Your task to perform on an android device: Search for track shoes in nature in the filter option on Decathlon.
Image 0: 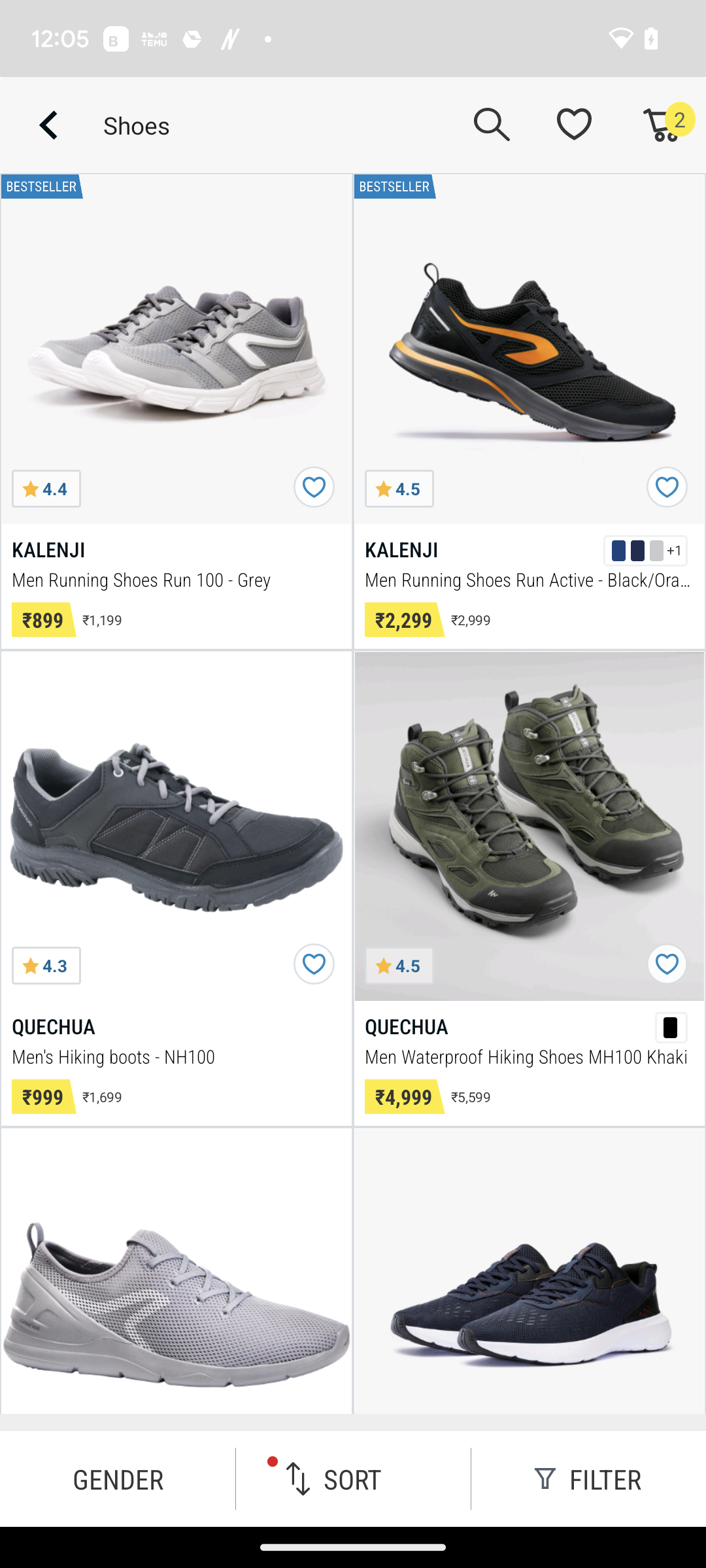
Click on filter at the bottom right corner of the screen.
Step 0: click (582, 1505)
Image 1: 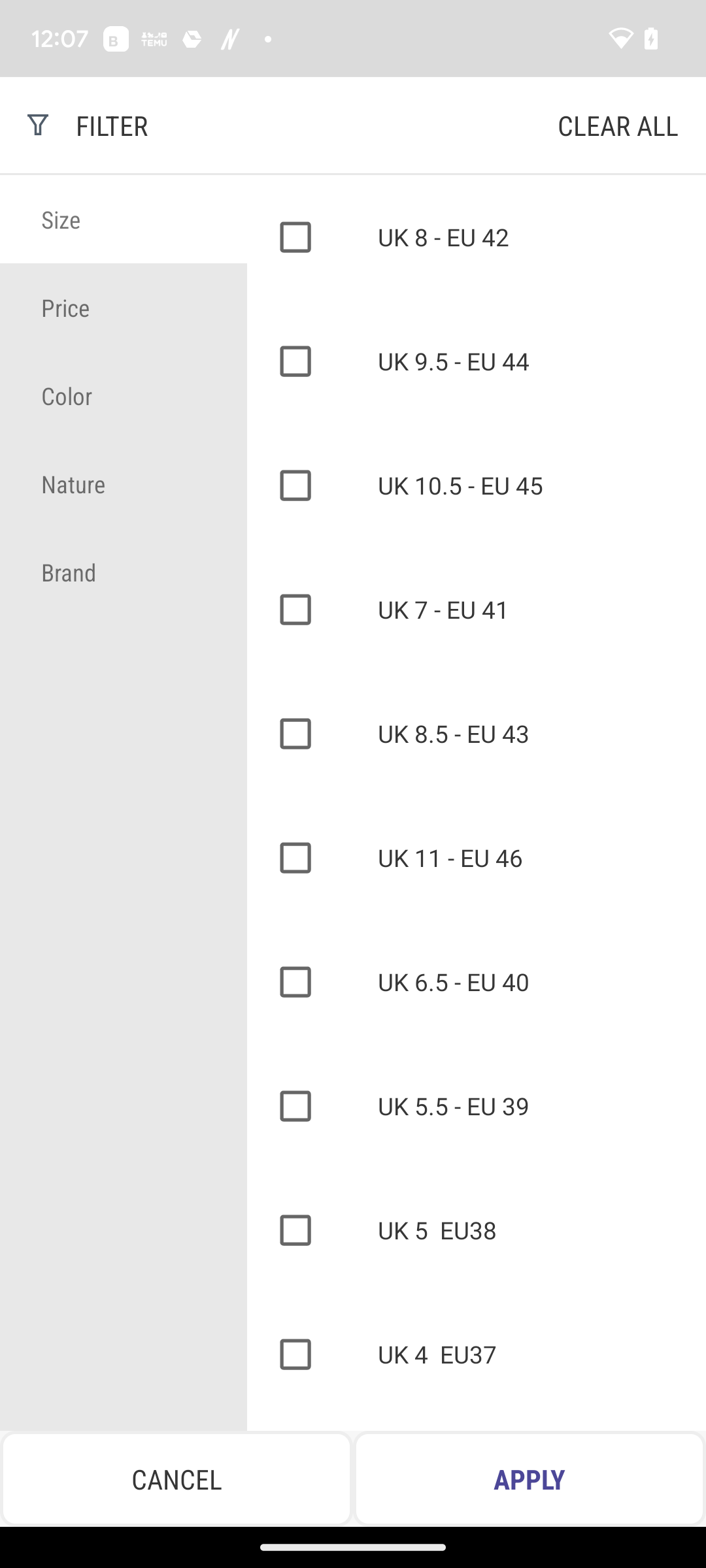
Click on nature on the left side of the screen.
Step 1: click (73, 483)
Image 2: 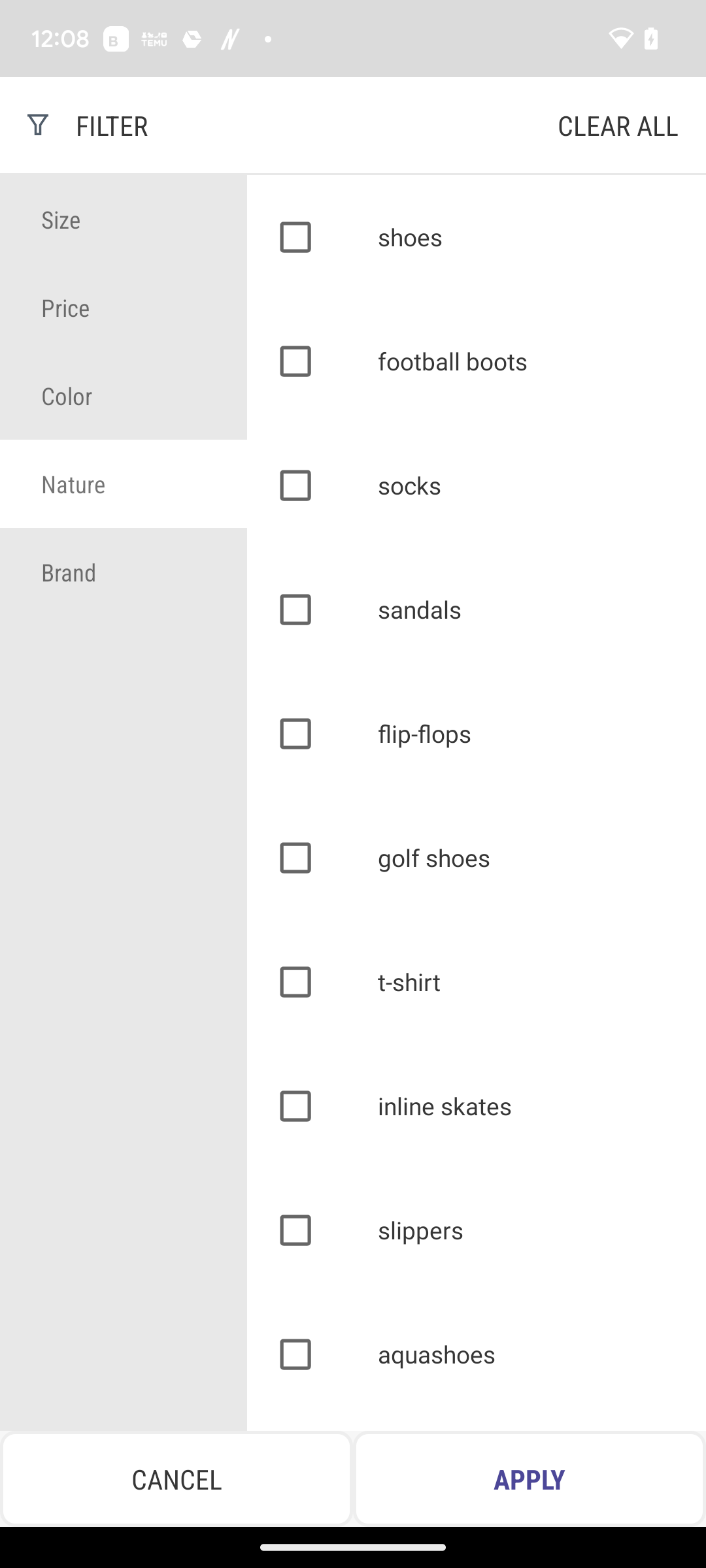
Scroll up
Step 2: scroll down
Image 3: 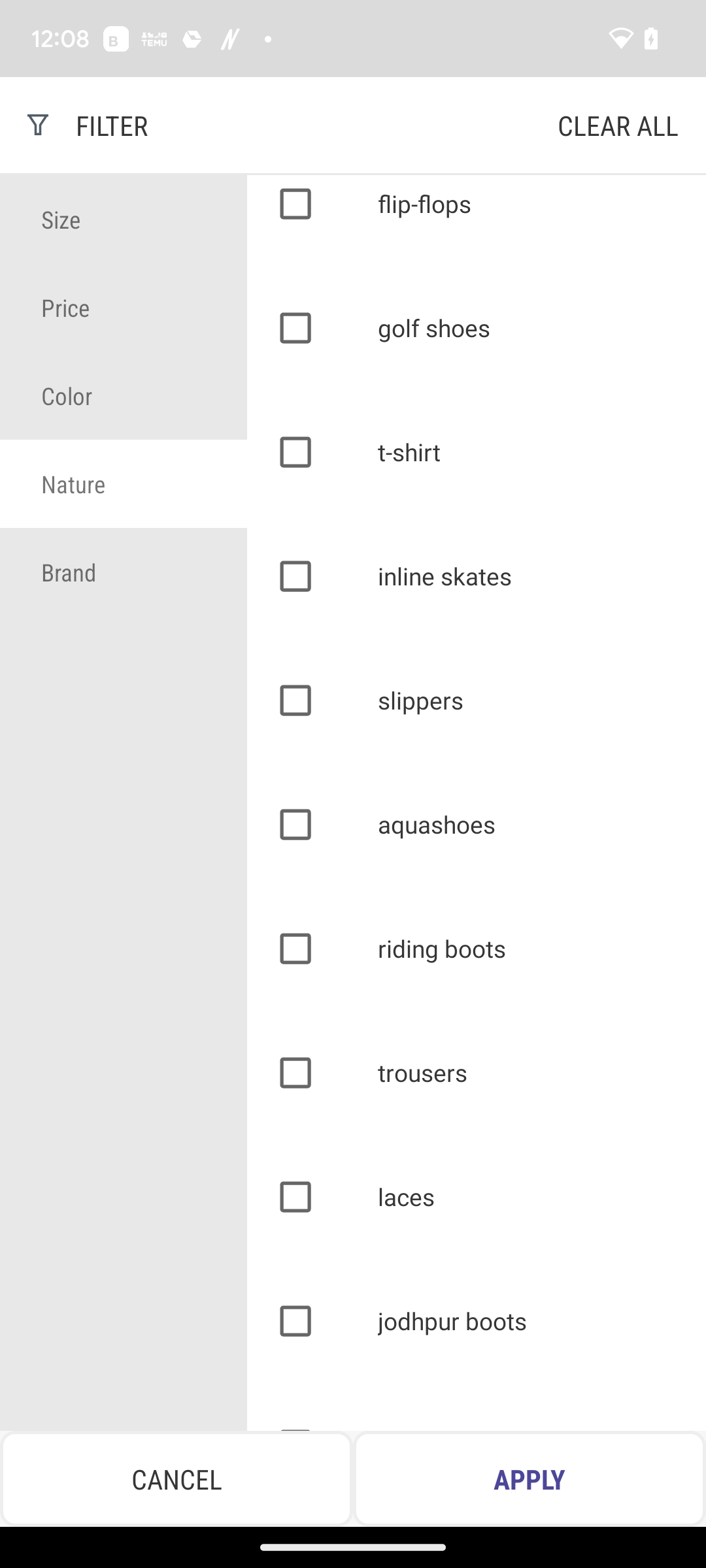
Scroll up
Step 3: scroll down
Image 4: 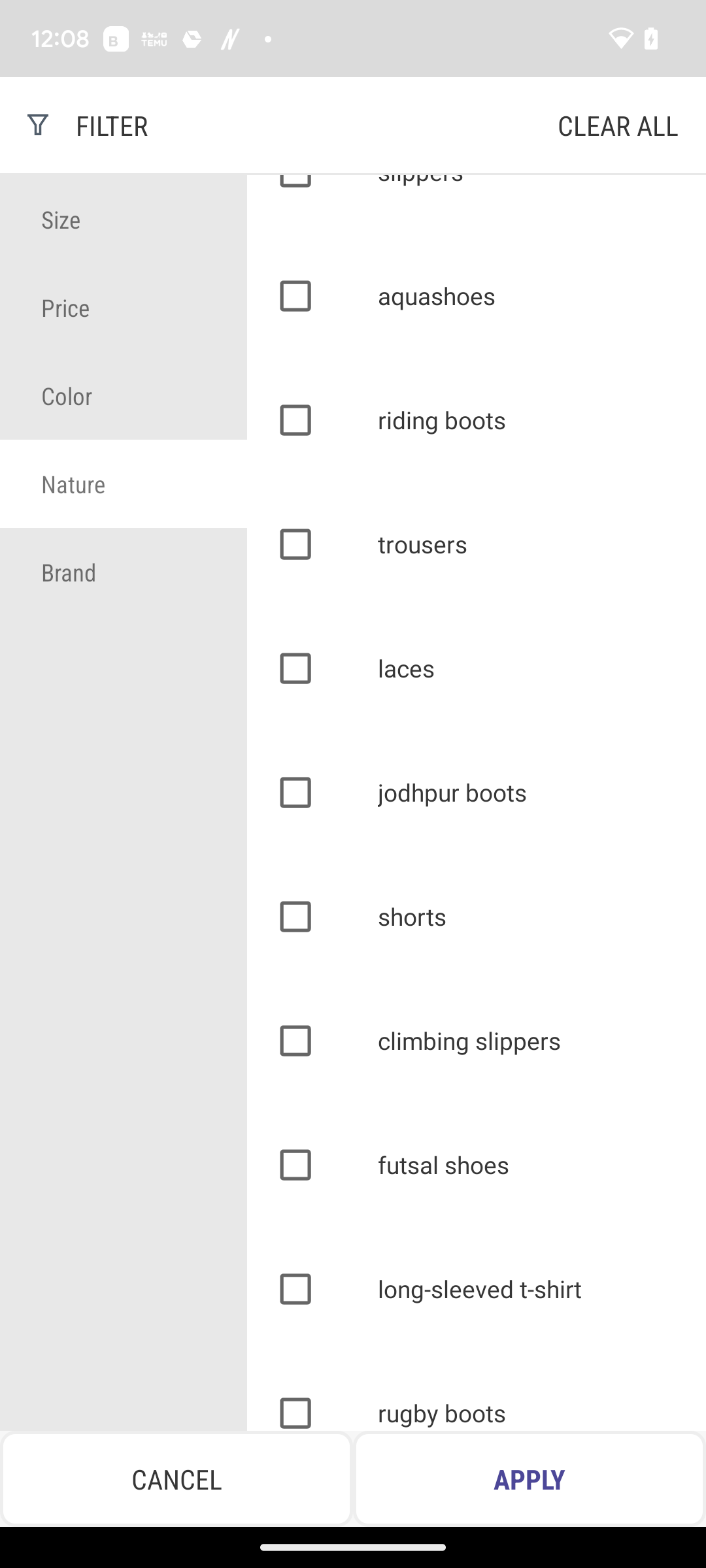
Scroll up
Step 4: scroll down
Image 5: 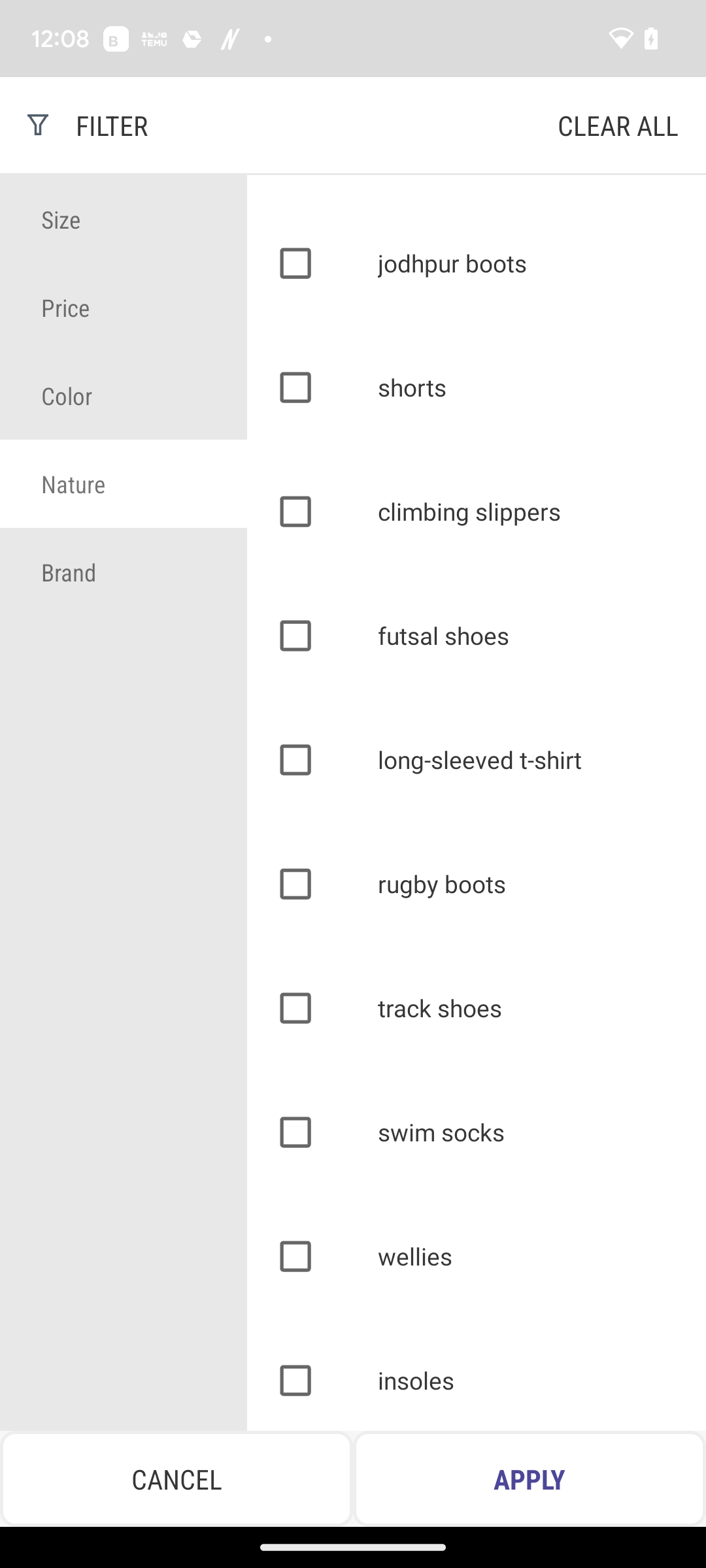
Click on track shoes in the middle of the screen.
Step 5: click (428, 1007)
Image 6: 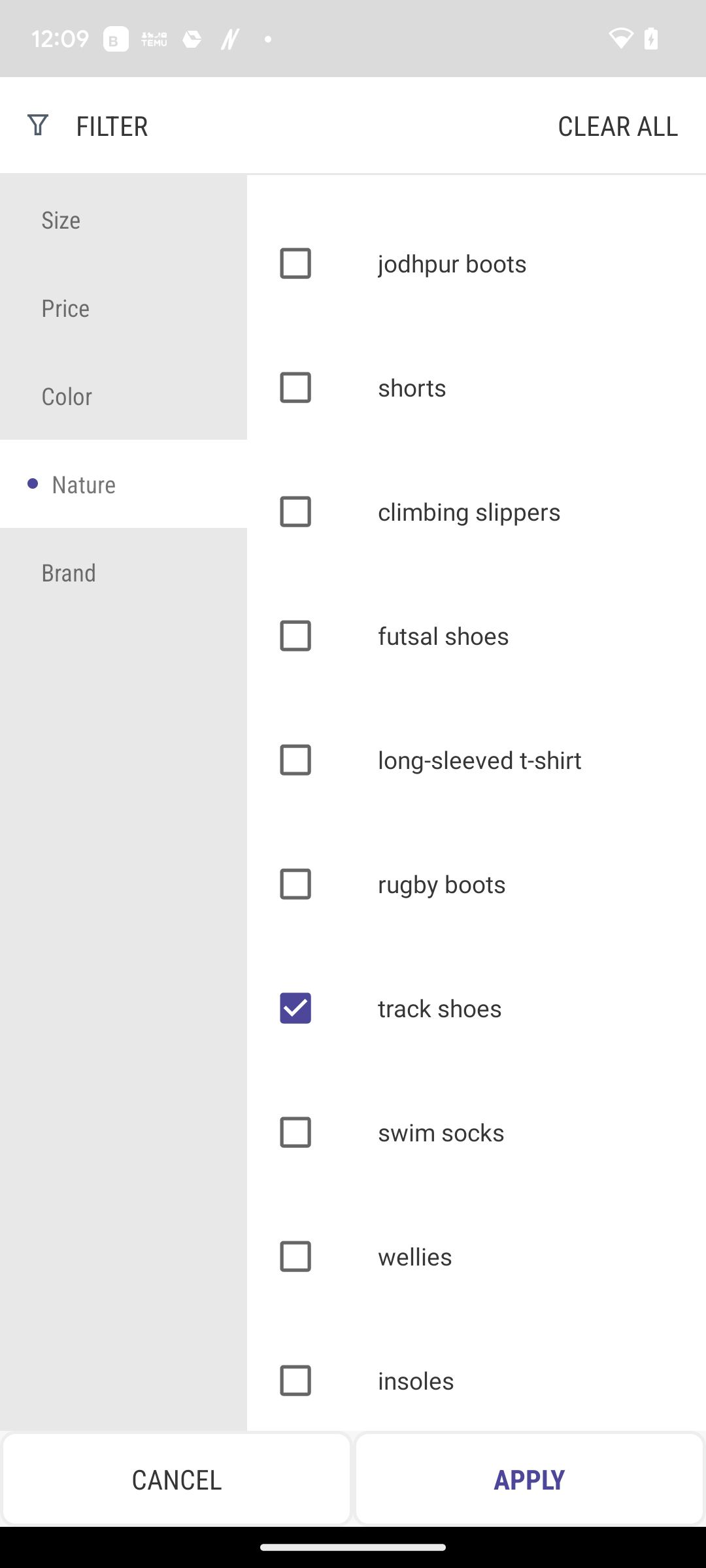
Click on apply at the bottom right corner of the screen.
Step 6: click (529, 1478)